Your task to perform on an android device: Read the step-by-step instructions for the focaccia recipe.
Image 0: 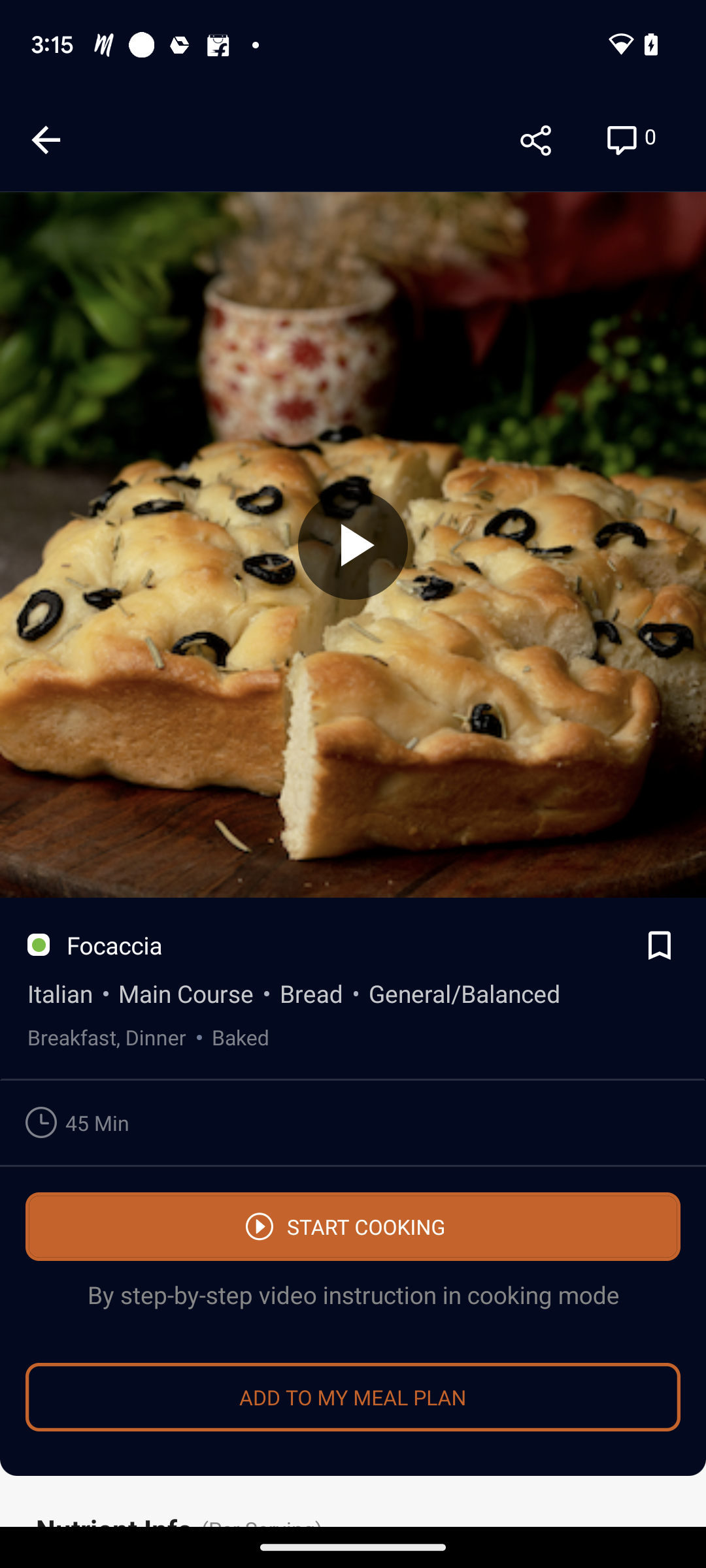
Scroll up to Read the step-by-step instructions for the recipe.
Step 0: scroll down
Image 1: 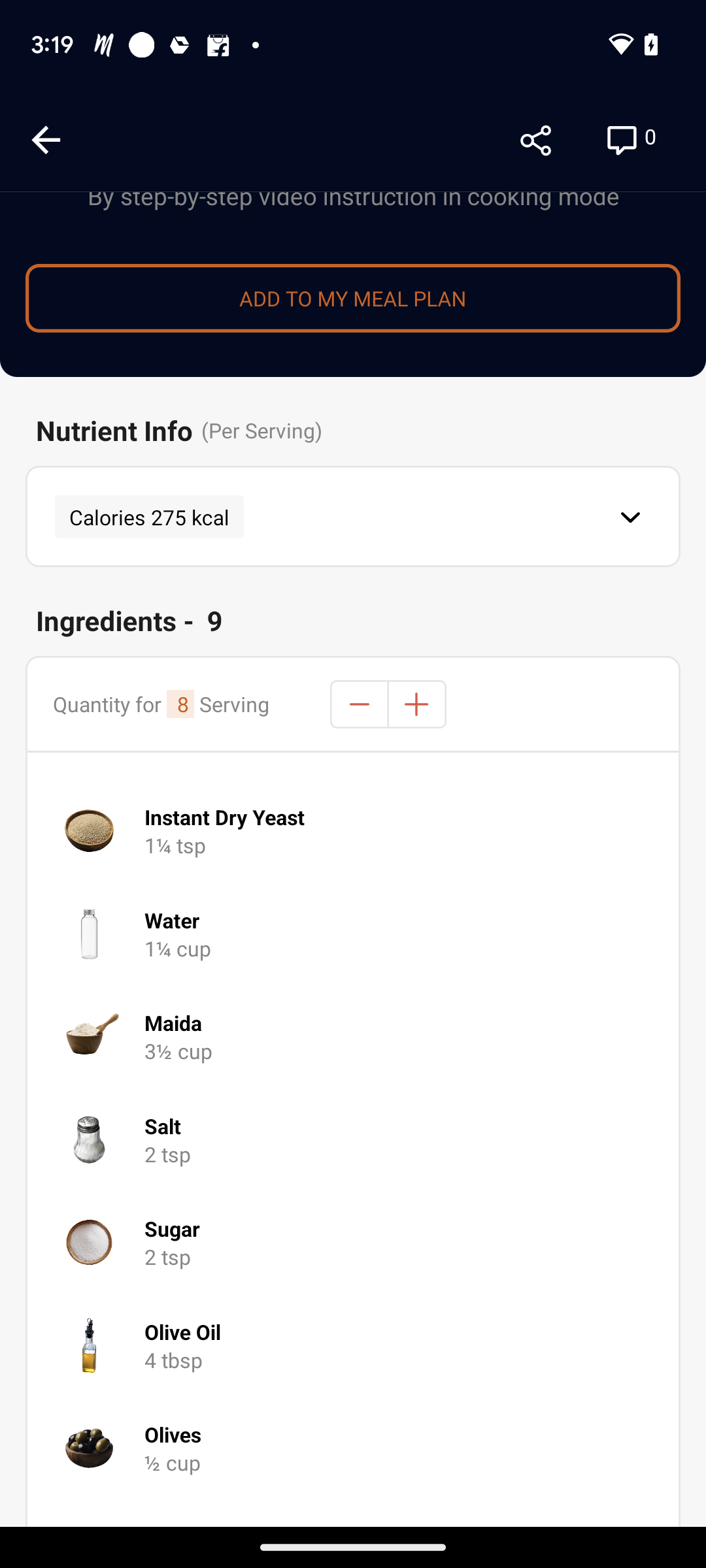
Scroll up to Read the step-by-step instructions for the recipe.
Step 1: scroll down
Image 2: 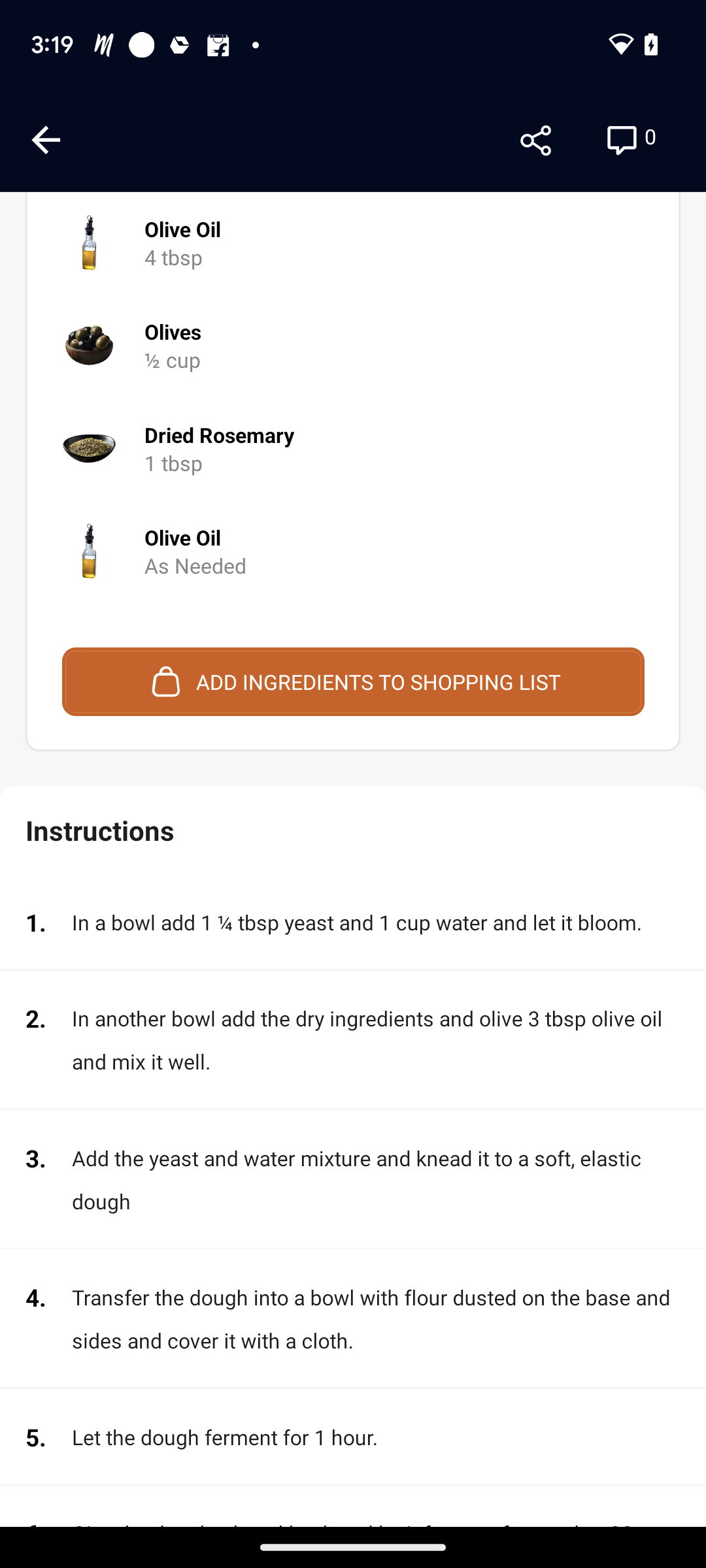
Scroll up to Read the step-by-step instructions for the recipe.
Step 2: scroll down